Your task to perform on an android device: Perform advanced arithmetic operations on multiple calculators.
Image 0: 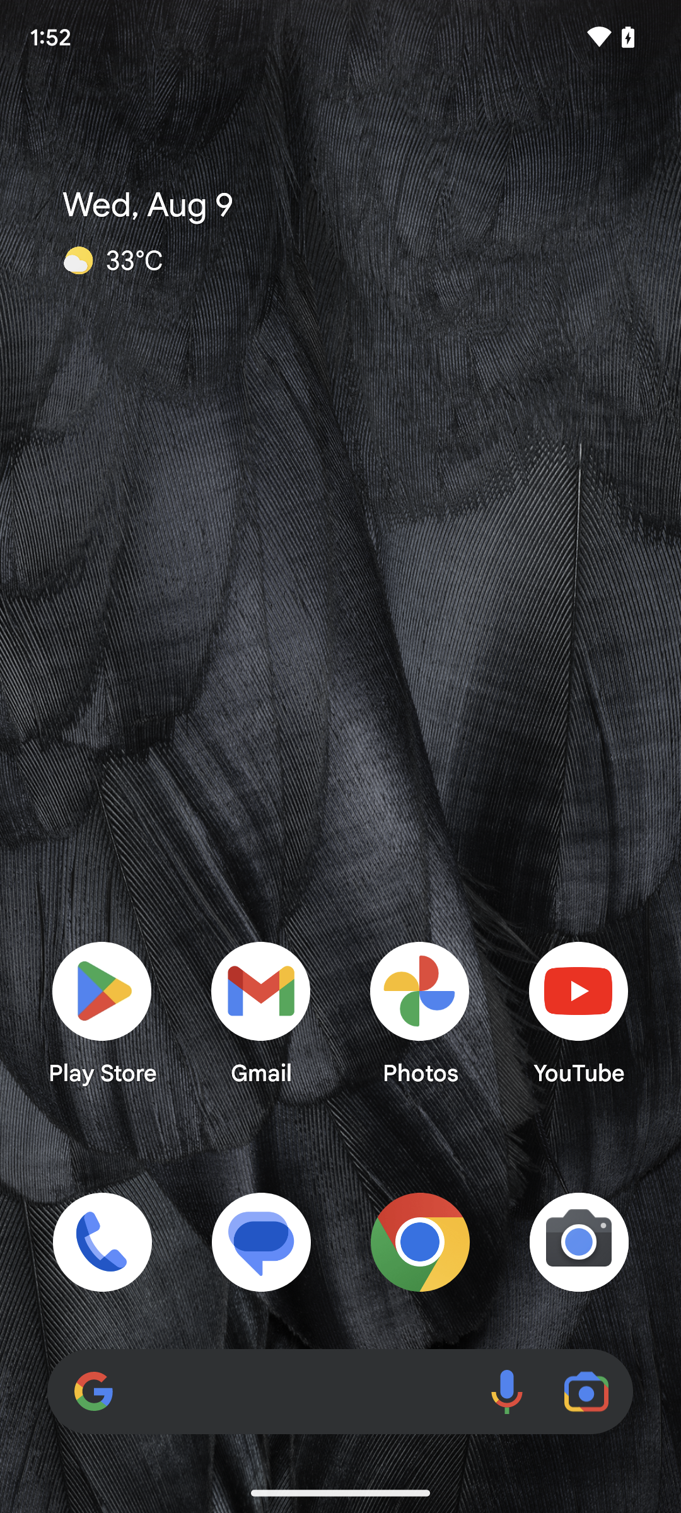
Open the multiple calculators app.
Step 0: open app "Multi Calculator"
Image 1: 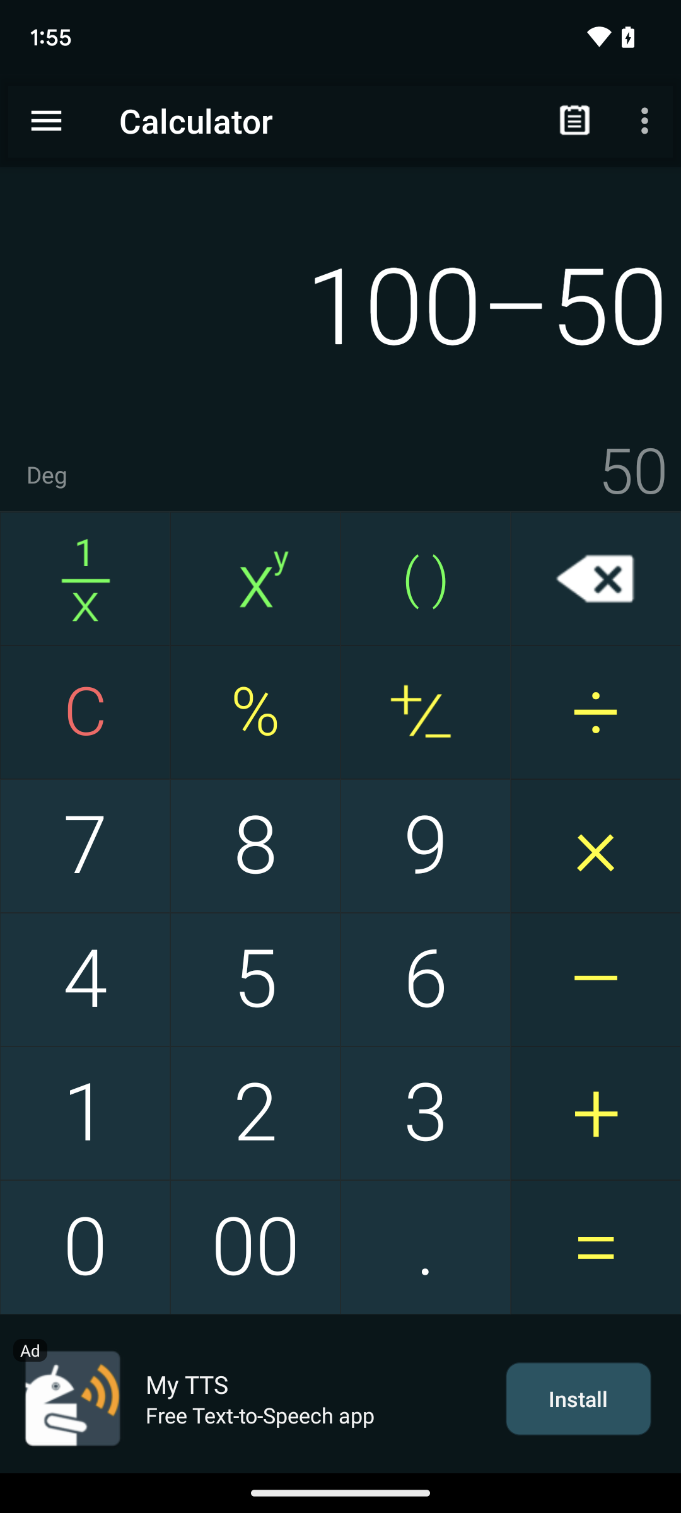
Open the multiple calculators app.
Step 1: wait
Image 2: 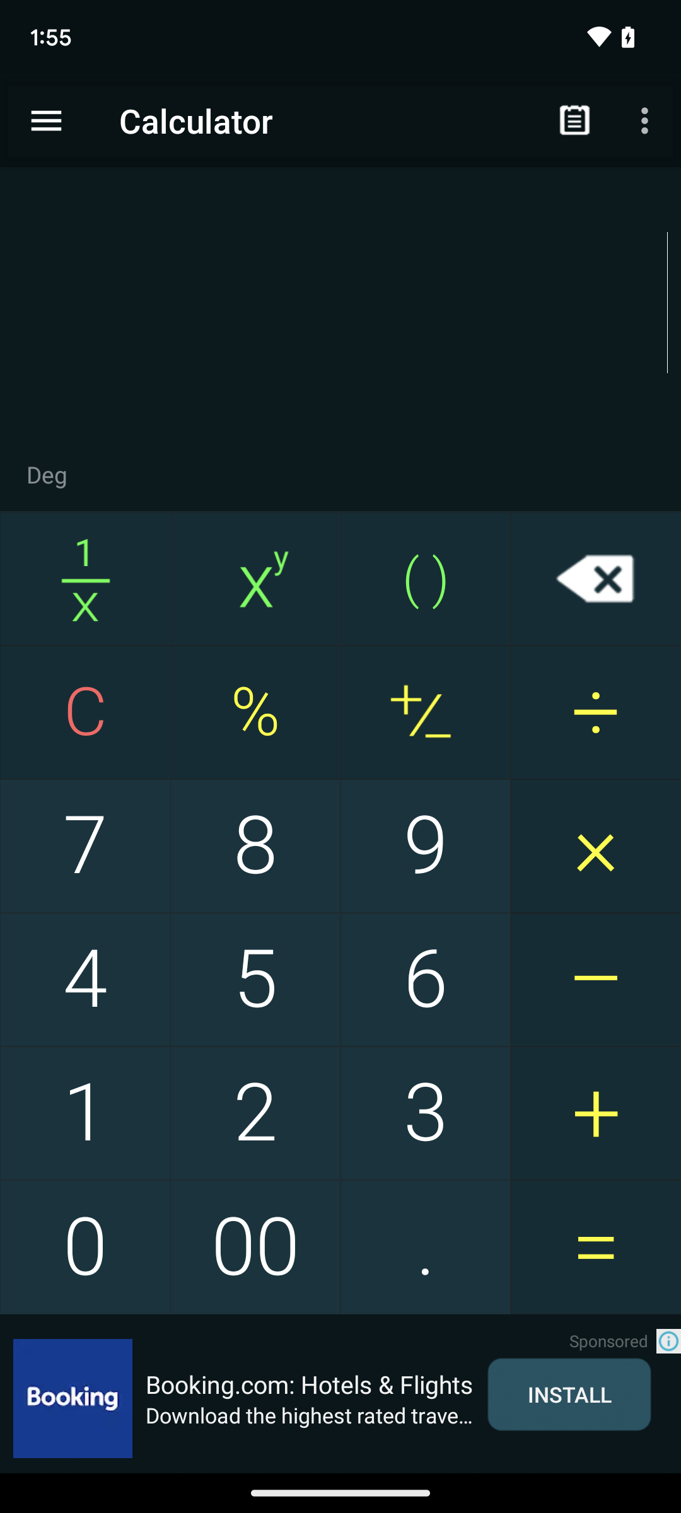
Tap on the root present on screen.
Step 2: wait
Image 3: 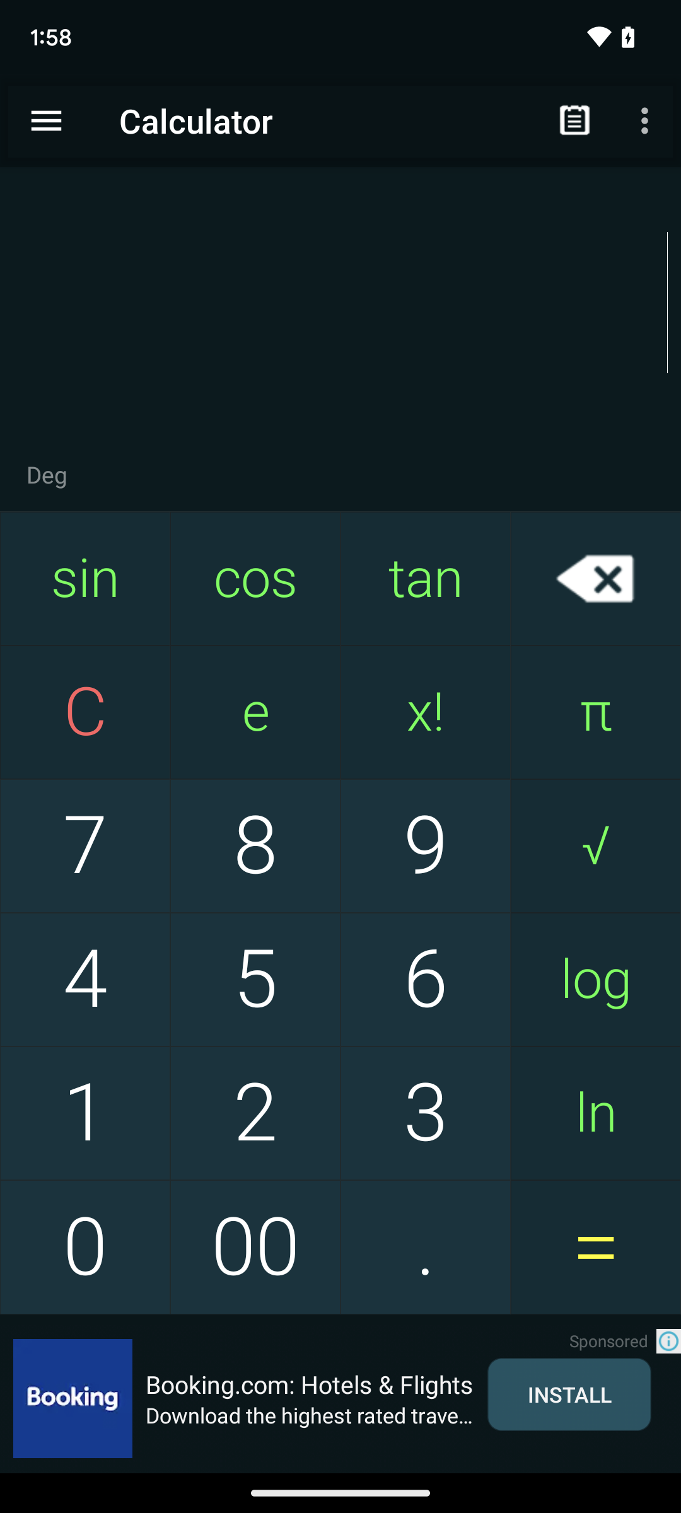
Tap on the root present on screen.
Step 3: click (596, 846)
Image 4: 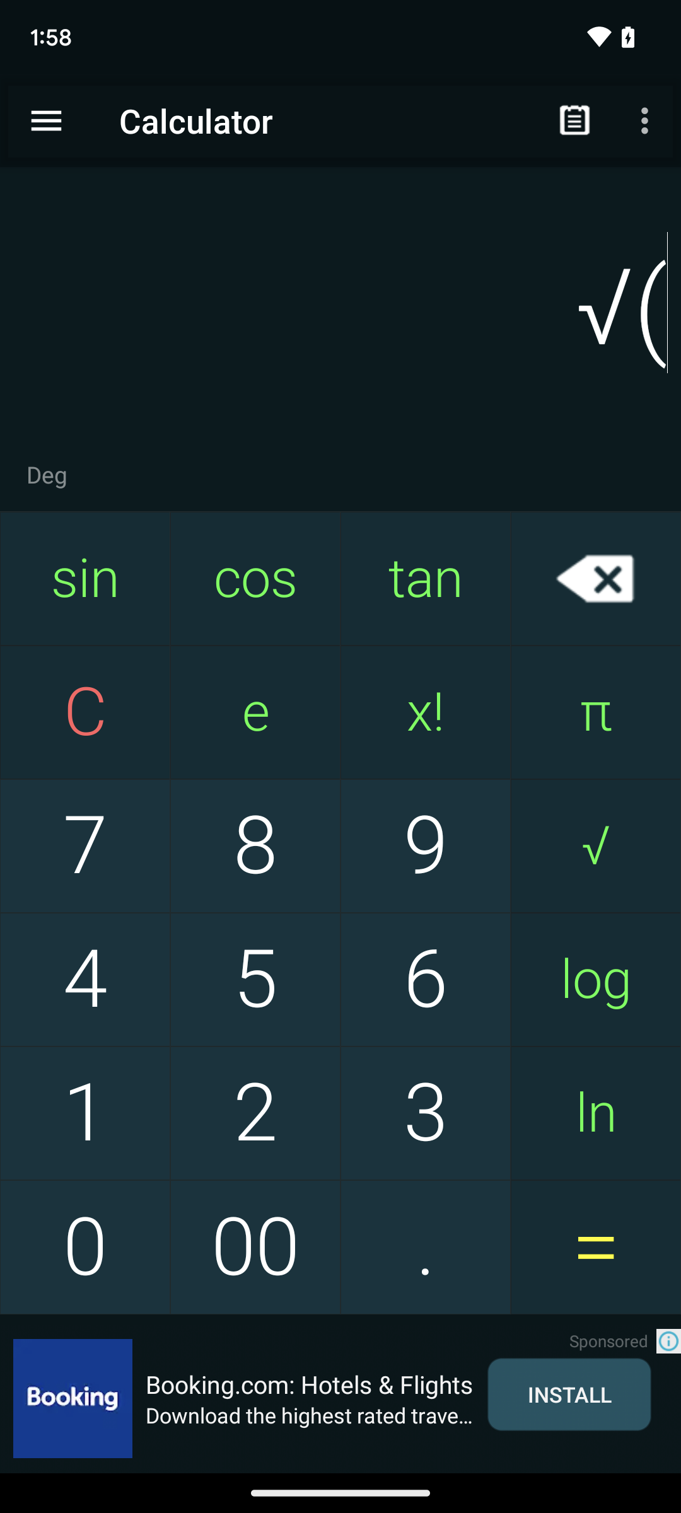
Tap on the root present on screen.
Step 4: click (412, 975)